Your task to perform on an android device: I am looking for a sofa in grey colour because I want to  add some furniture in my house in the Pepperfry app
Image 0: 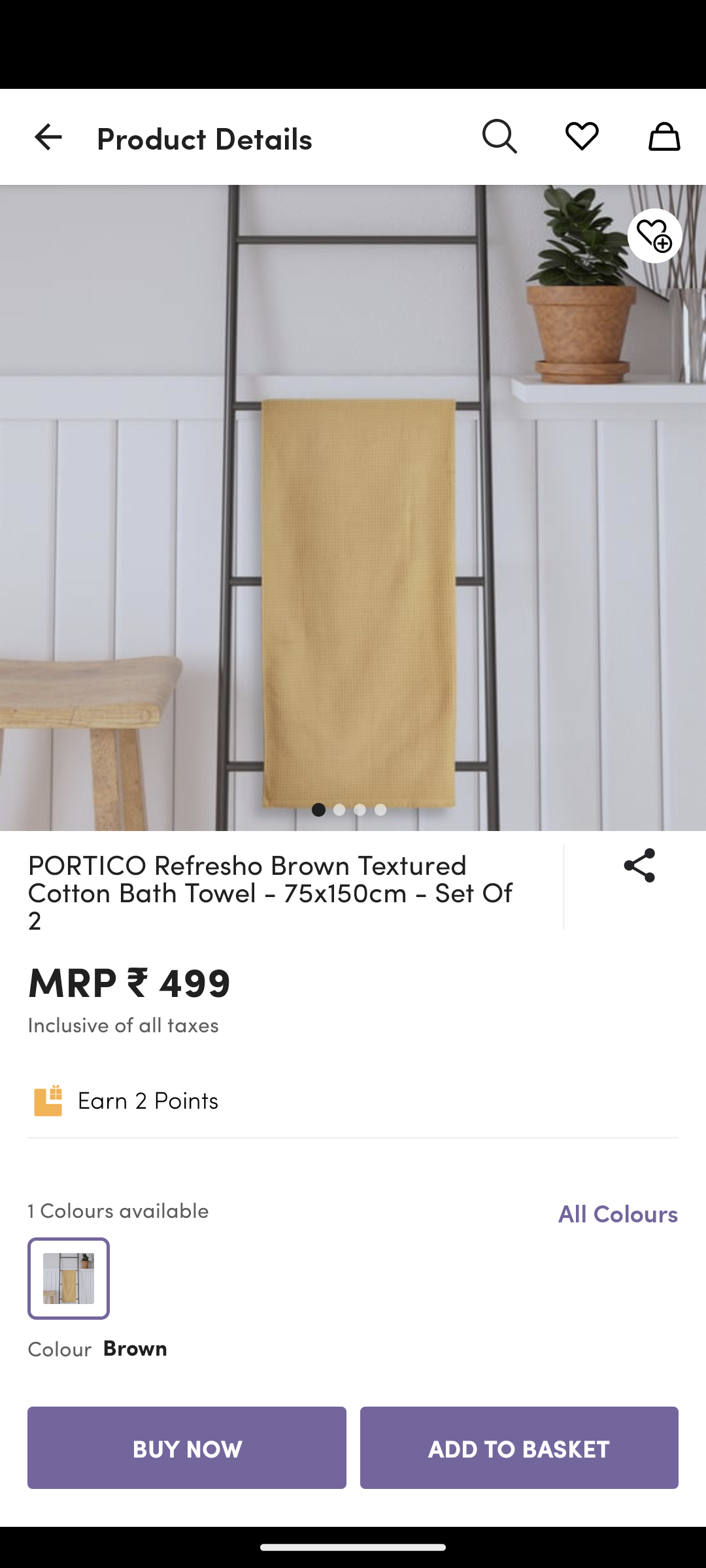
Open the Pepperfry app
Step 0: open app "Pepperfry"
Image 1: 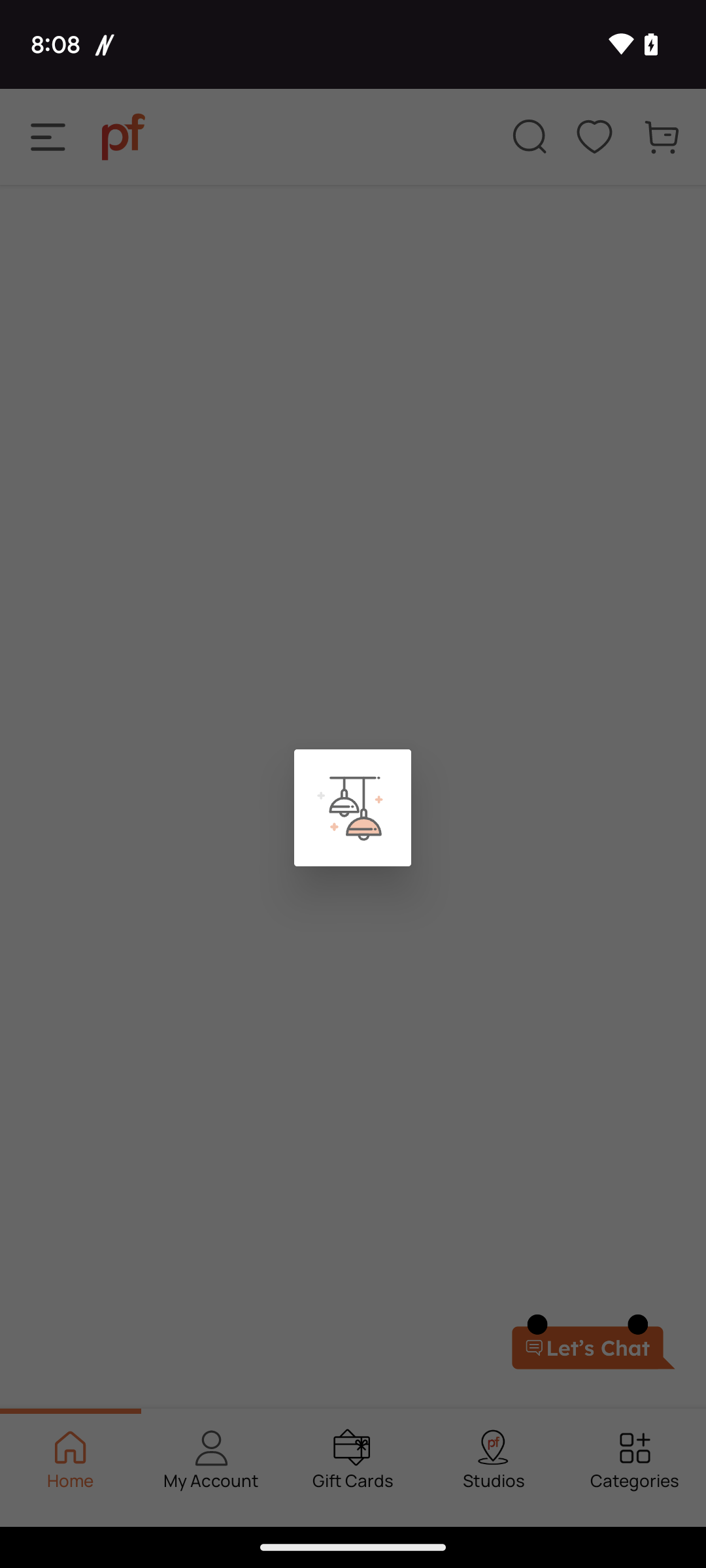
Open the Pepperfry app
Step 1: wait
Image 2: 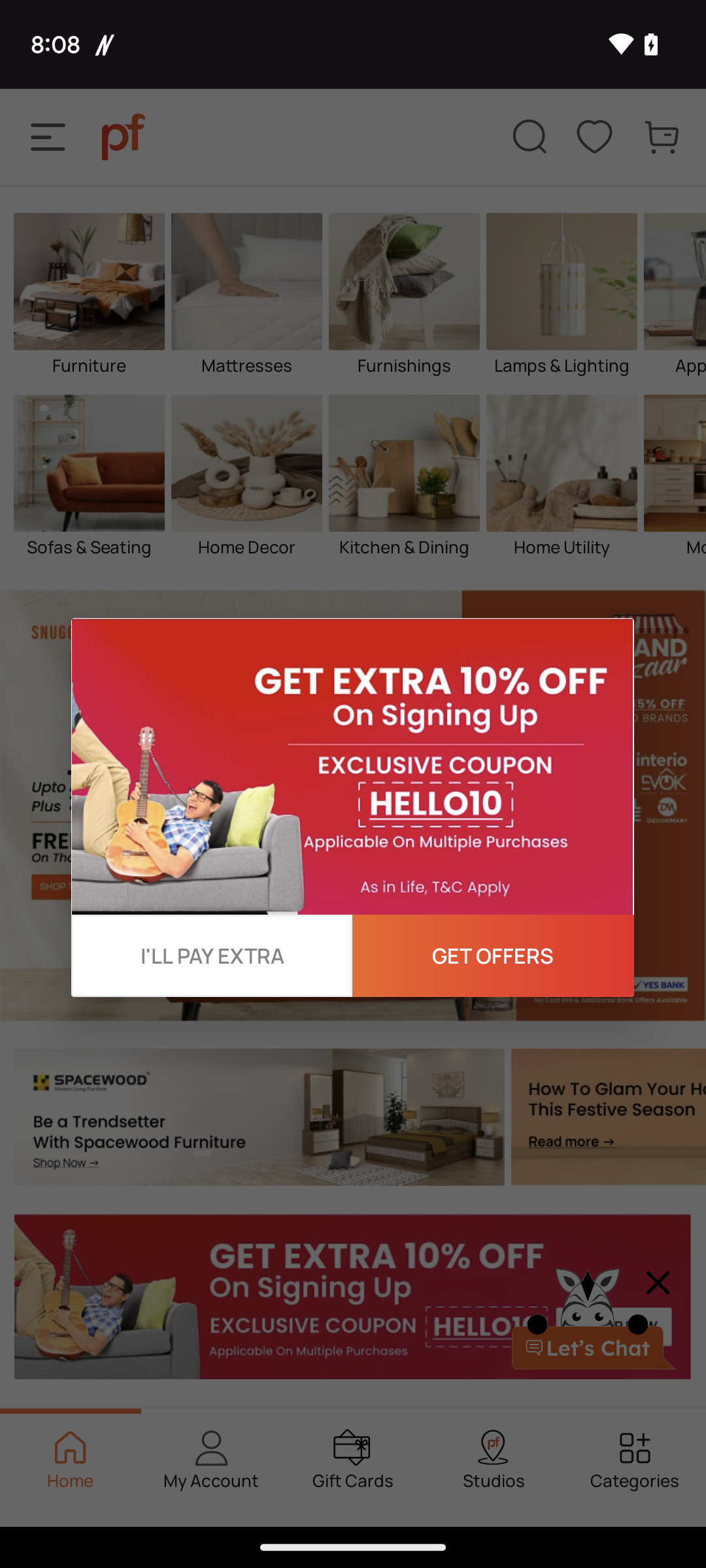
Open the Pepperfry app
Step 2: wait
Image 4: 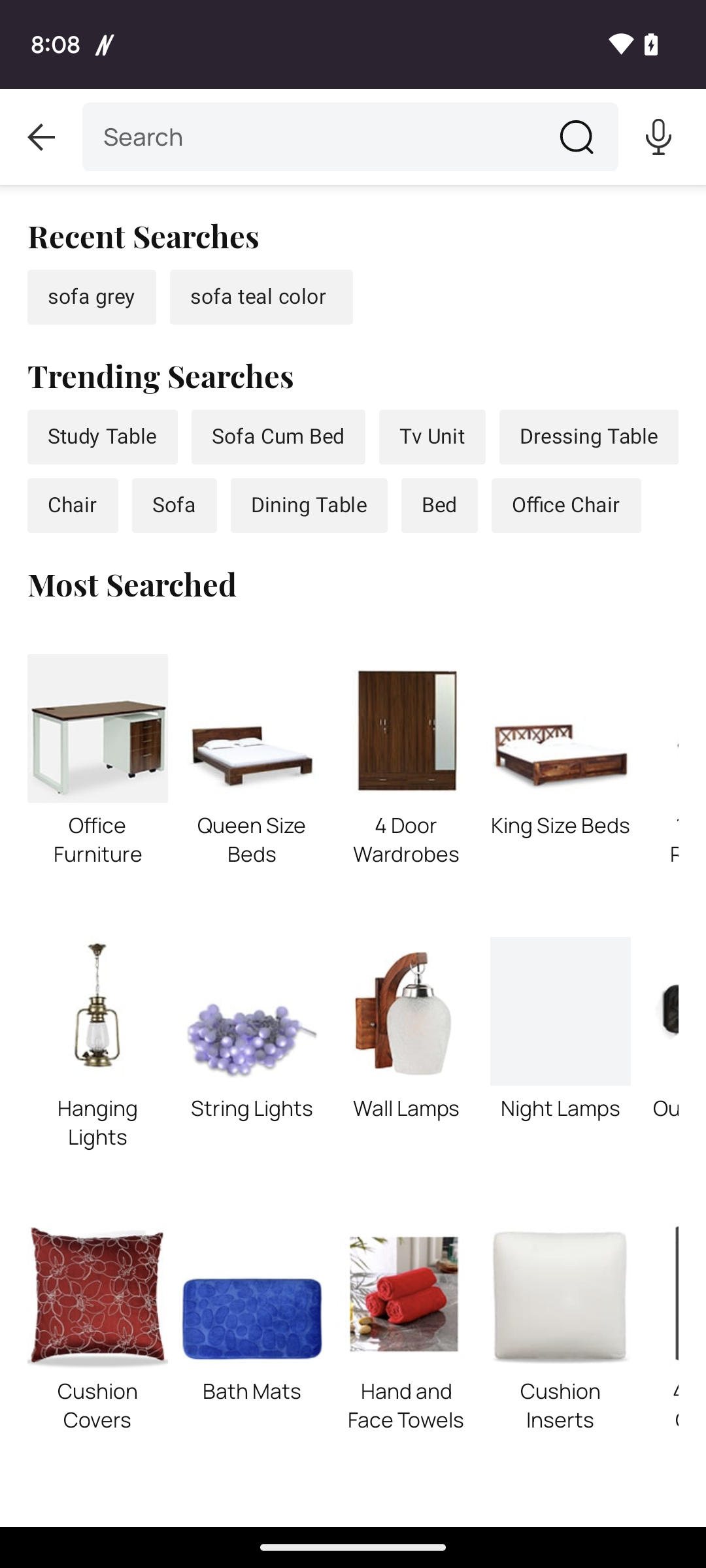
Type sofa navya blue in search bar
Step 4: type "sofa navya blue"
Image 5: 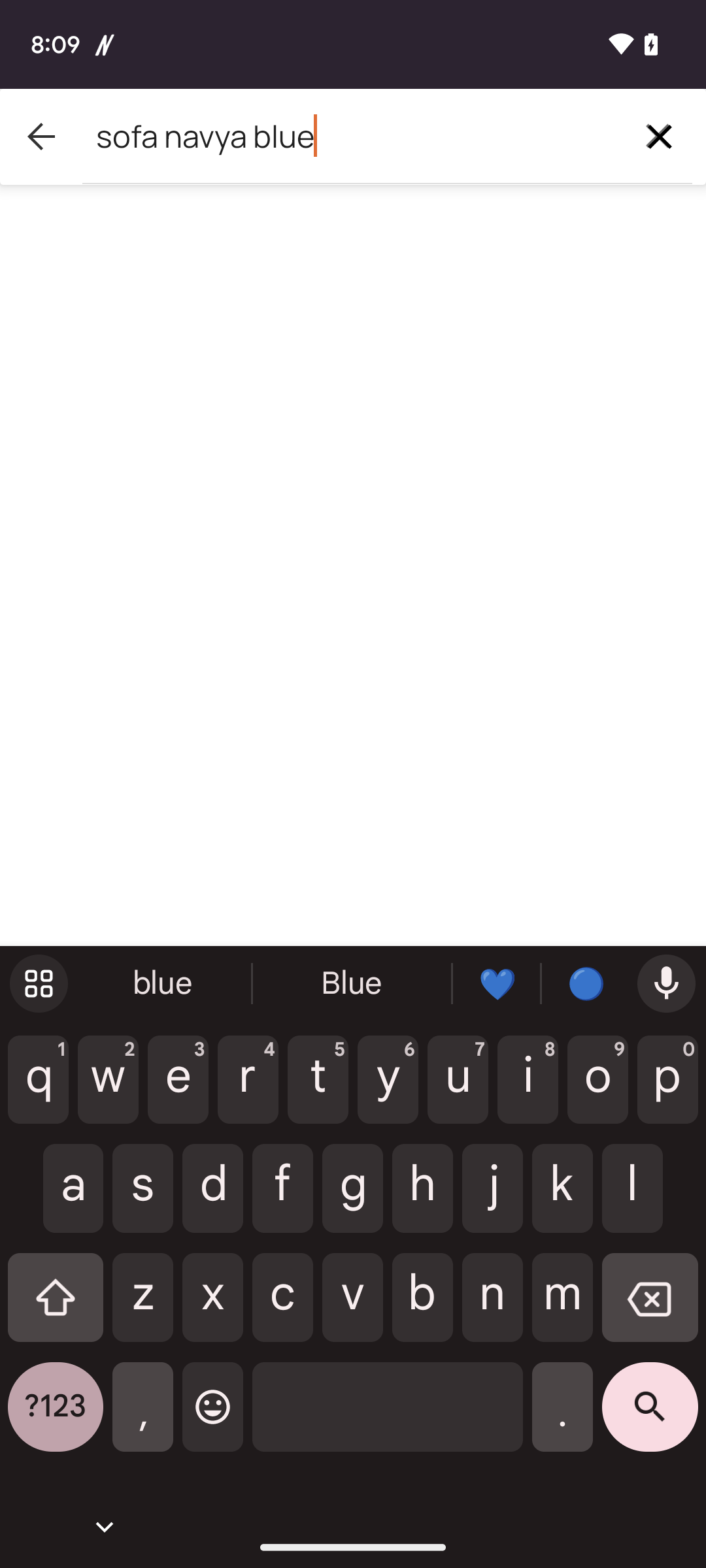
Click on the search key 
Step 5: click (650, 1417)